Your task to perform on an android device: I want to add slide 2 and add the first image to the slide 2 in the Zoho Show app.
Image 0: 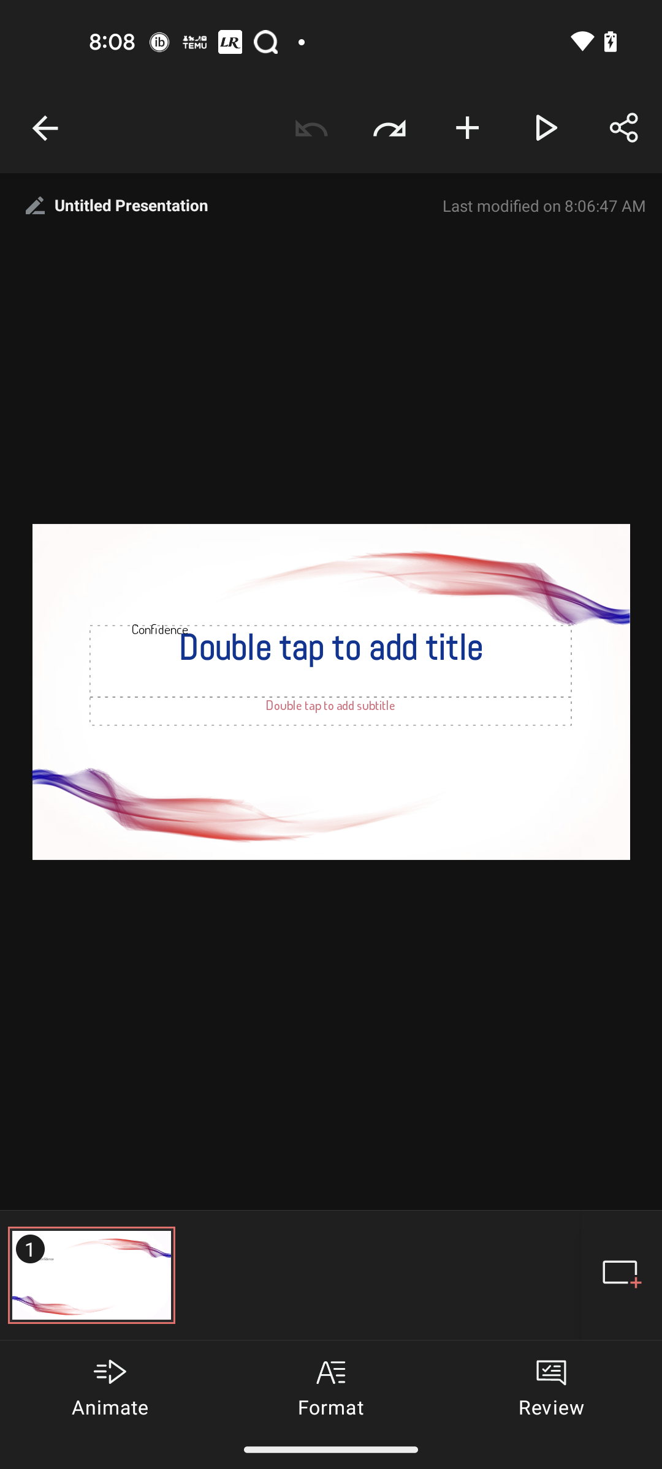
Click on the add slide
Step 0: click (622, 1275)
Image 1: 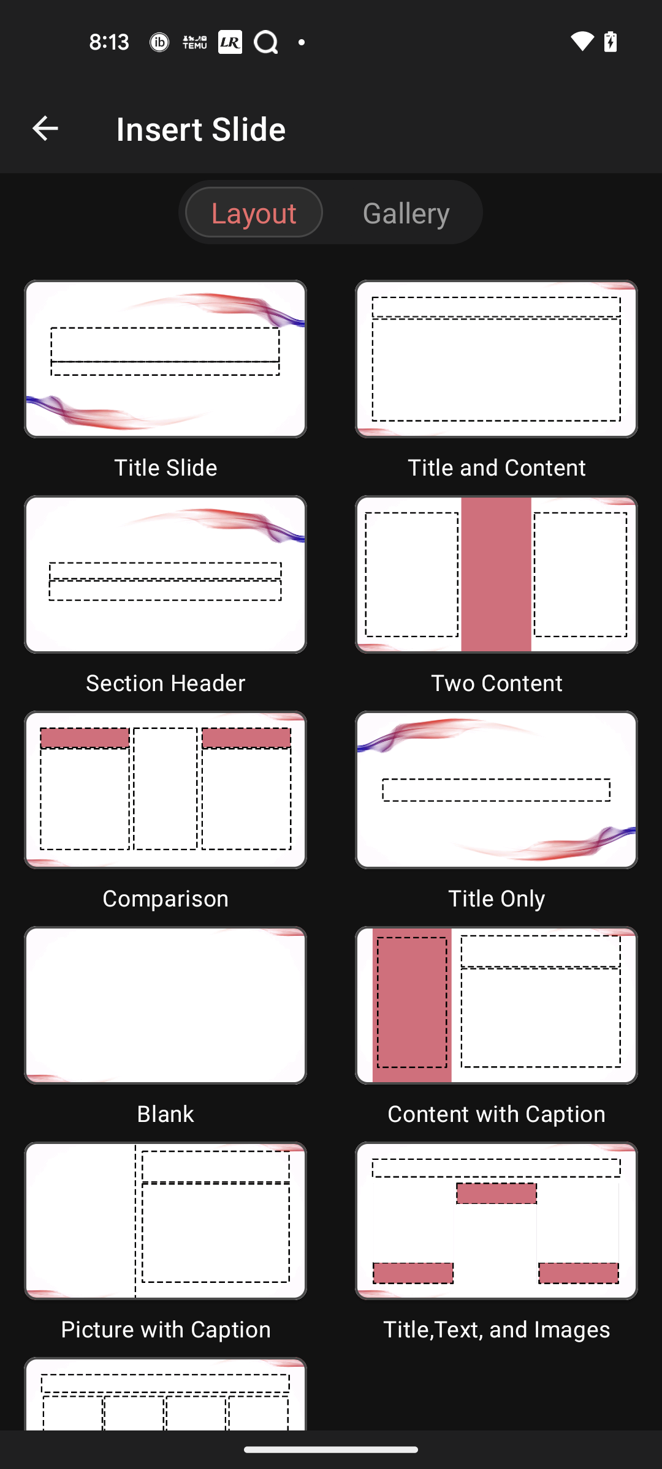
Click on the Blank slide
Step 1: click (143, 989)
Image 2: 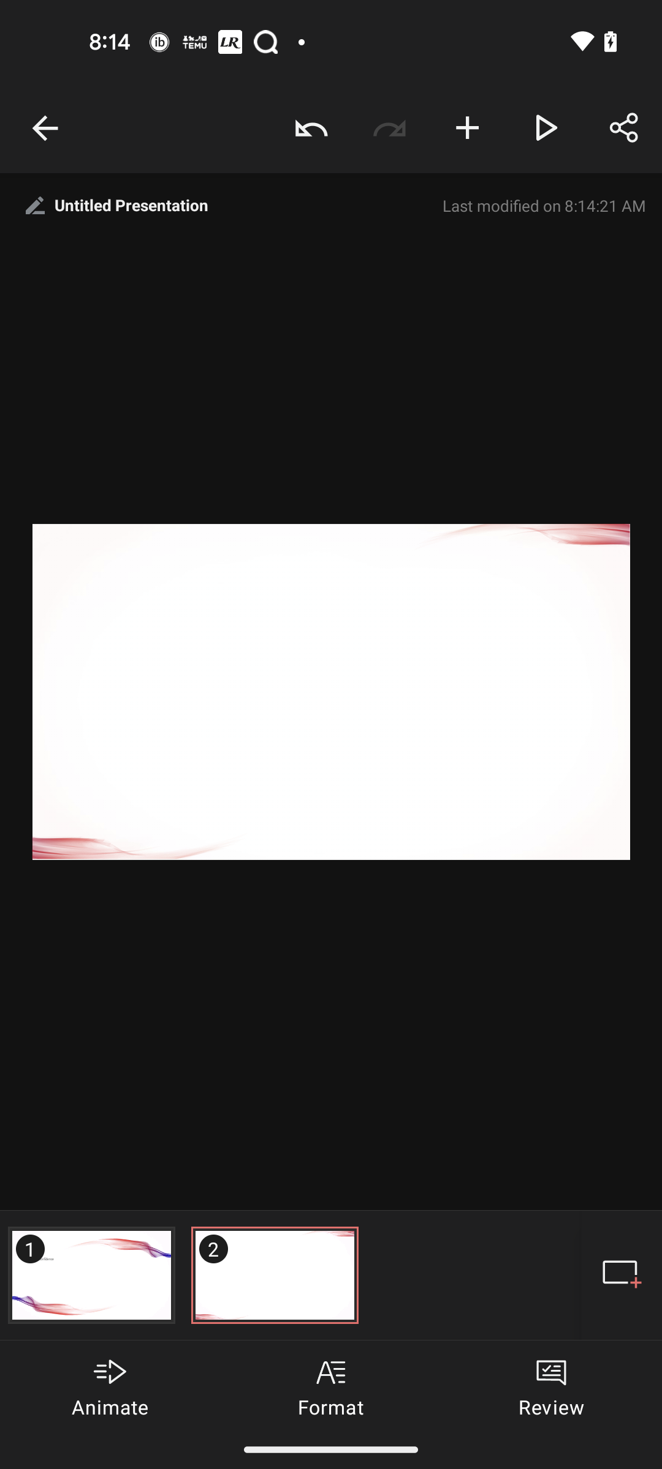
Click on the Plus icon at the top right side of the screen
Step 2: click (467, 128)
Image 3: 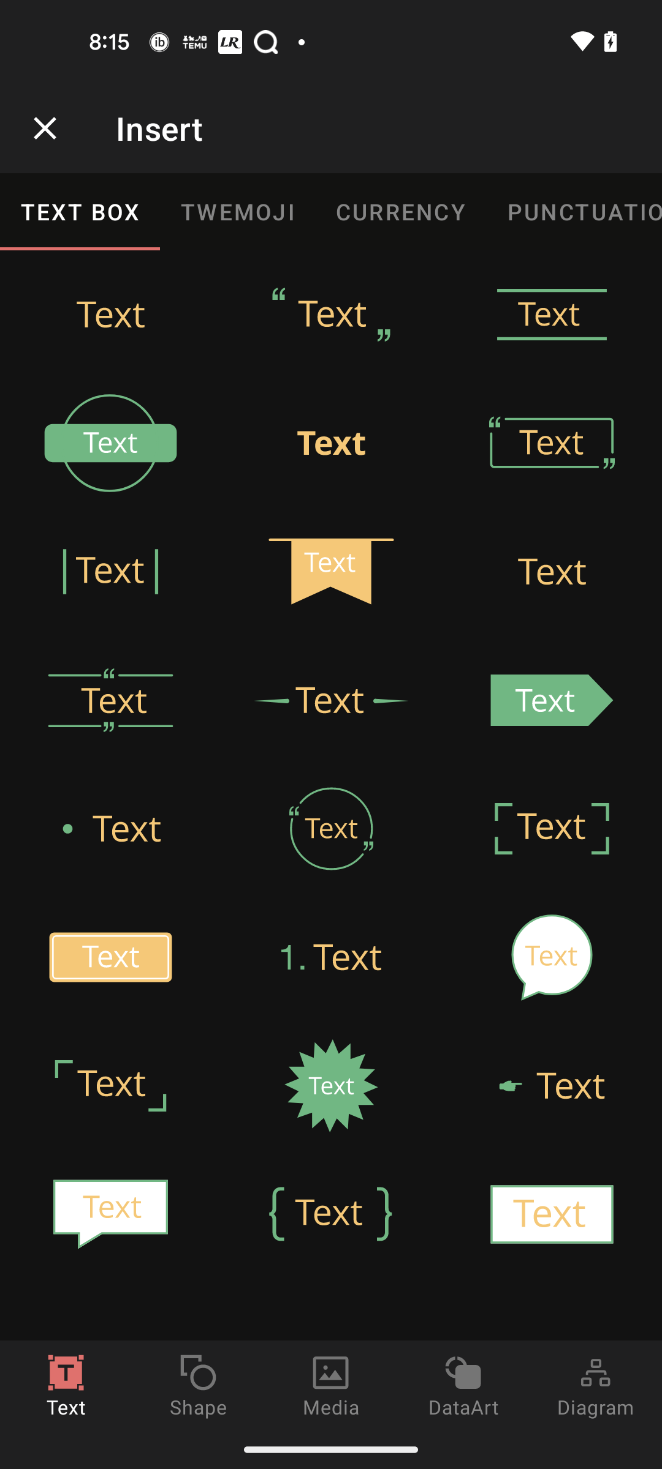
Go to the Media section
Step 3: click (331, 1385)
Image 4: 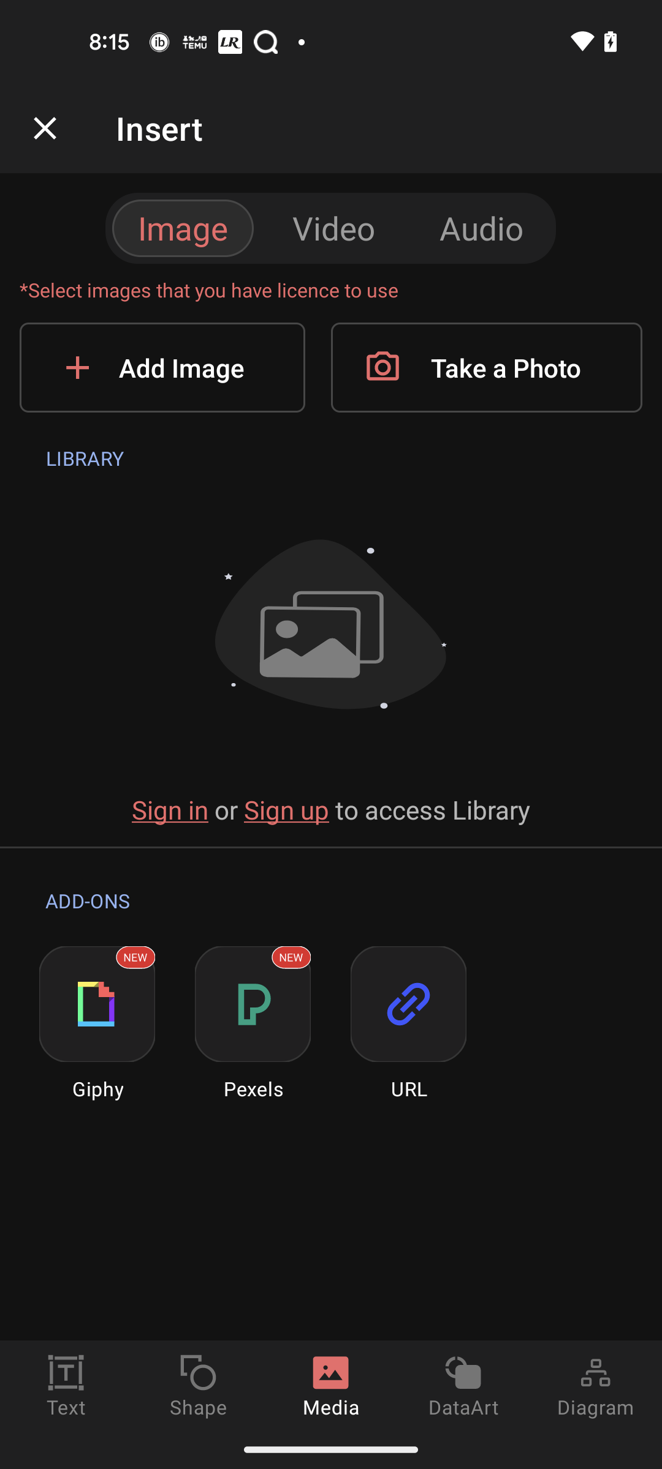
Click on the Add Image
Step 4: click (162, 367)
Image 5: 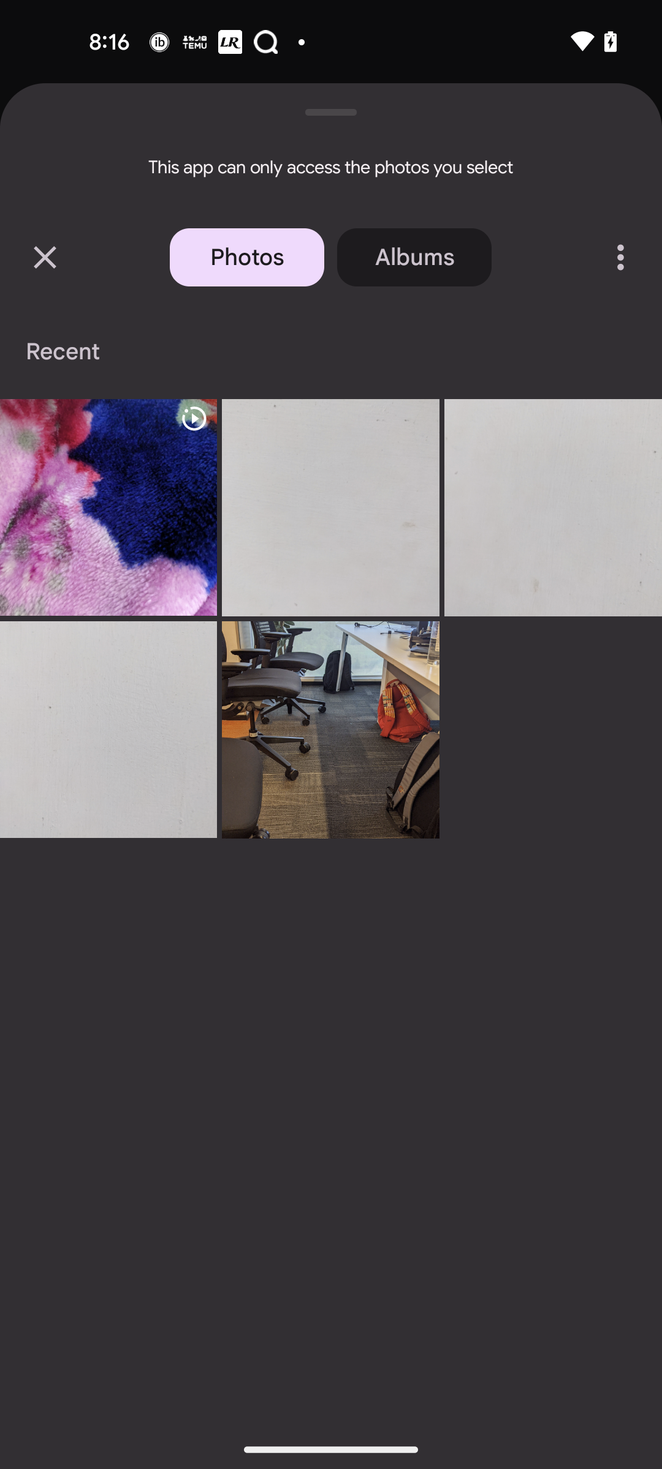
Click on the first image
Step 5: click (108, 507)